Your task to perform on an android device: I would like to order Amazon Kindle from the Tata Cliq app for my dad so that he can read his favorite book "The Undoing Project".
Image 0: 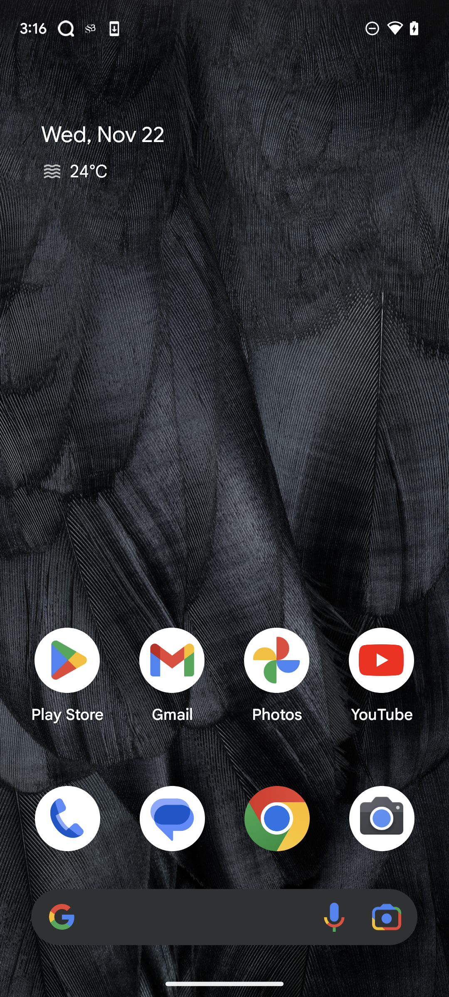
Open the Tata Cliq app.
Step 0: open app "Tata CLiQ"
Image 1: 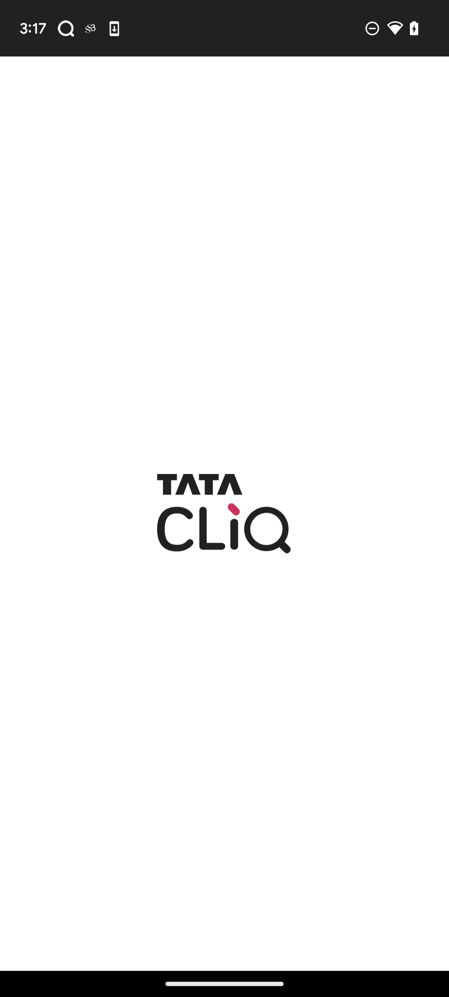
Open the Tata Cliq app.
Step 1: wait
Image 2: 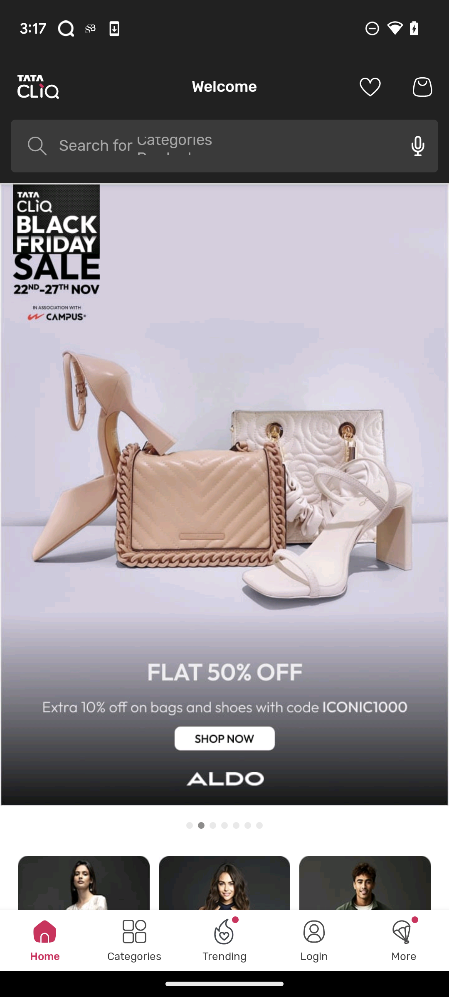
Click on the search text box on the top of the screen.
Step 2: click (224, 145)
Image 3: 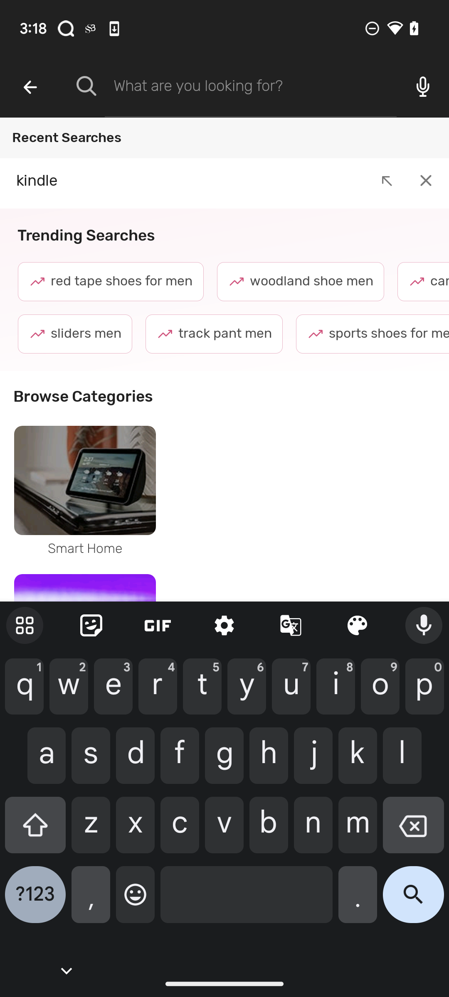
Enter Kindle in the search textbox.
Step 3: type "Kindle"
Image 4: 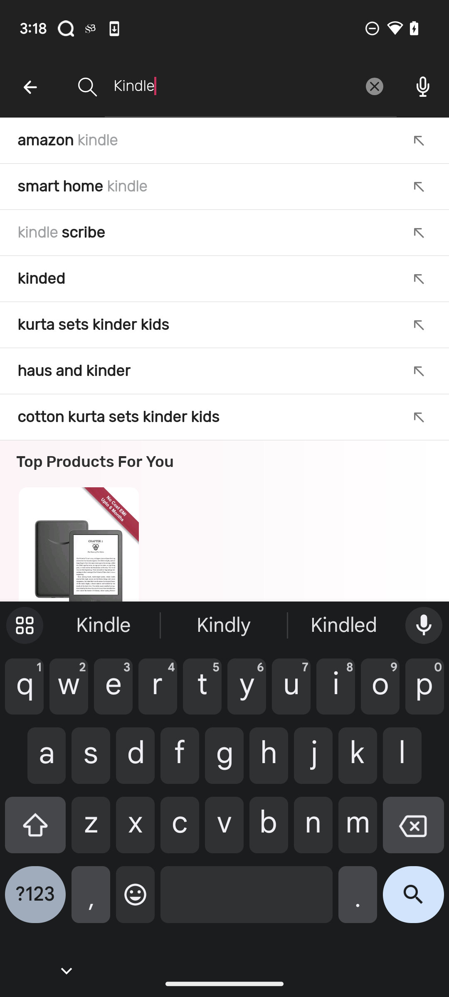
Click on the search icon on the bottom right side of the screen.
Step 4: click (413, 901)